Your task to perform on an android device: I'm in Pen Station, New York, right now to meet my friend Carlos, who is waiting for me at New Rochelle Station, New York. On November 22, seek trains from Pen Station, New York, to New Rochelle Station, New York, in the Omio app.
Image 0: 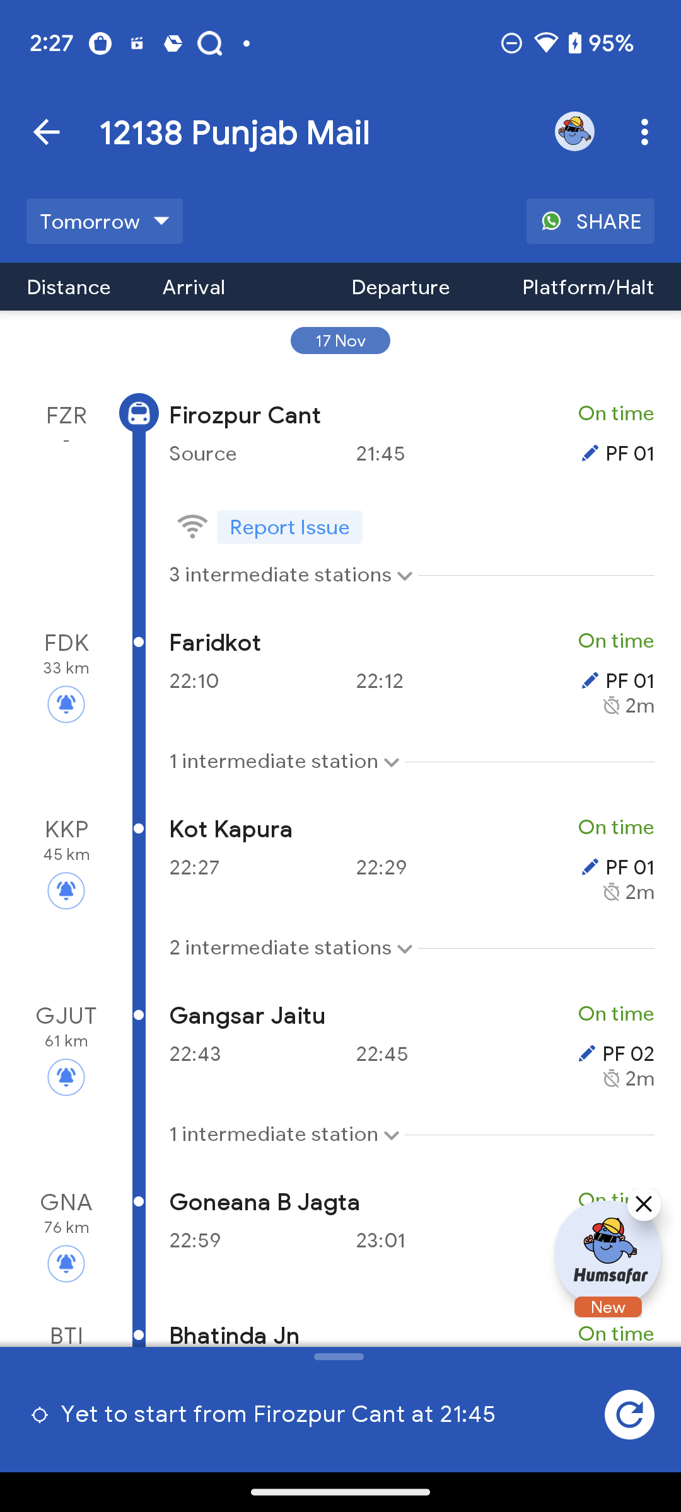
Open Omio App
Step 0: open app "Omio"
Image 1: 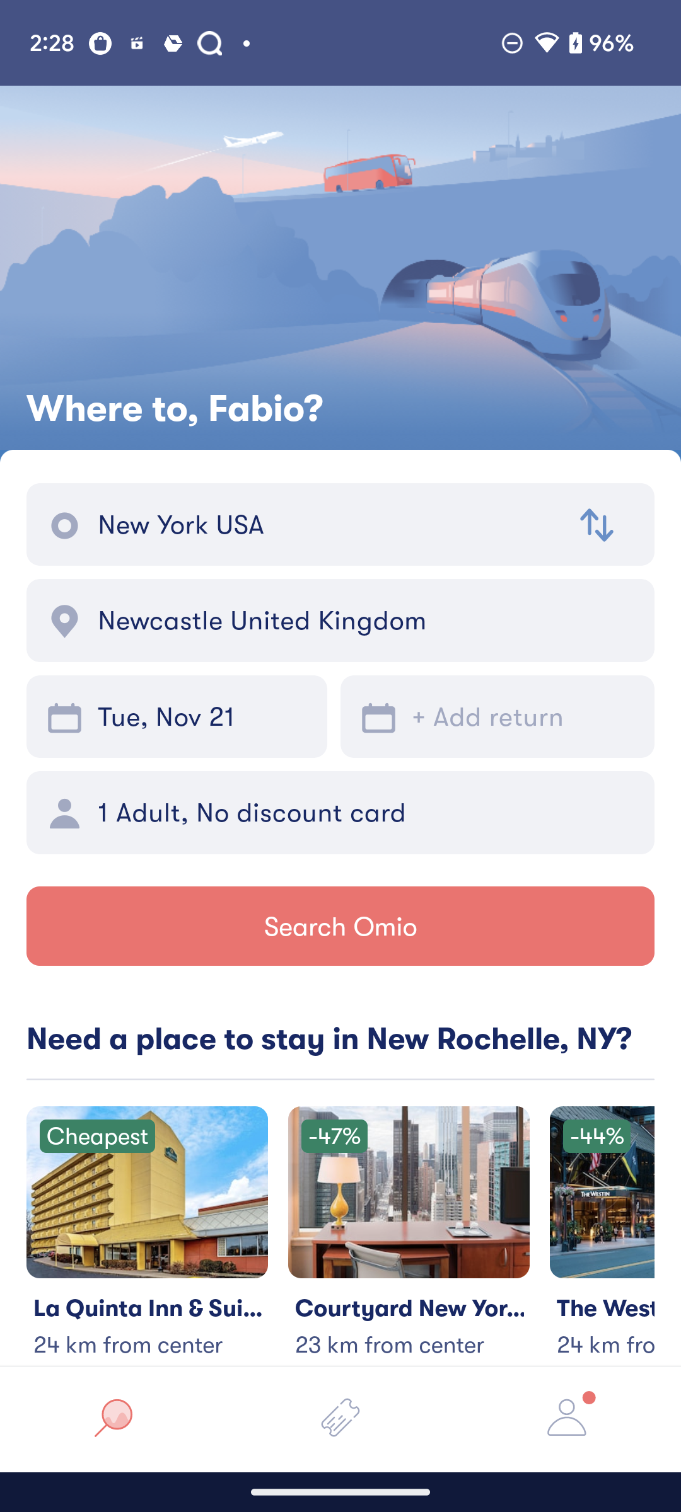
Click on From search bar
Step 1: click (327, 524)
Image 2: 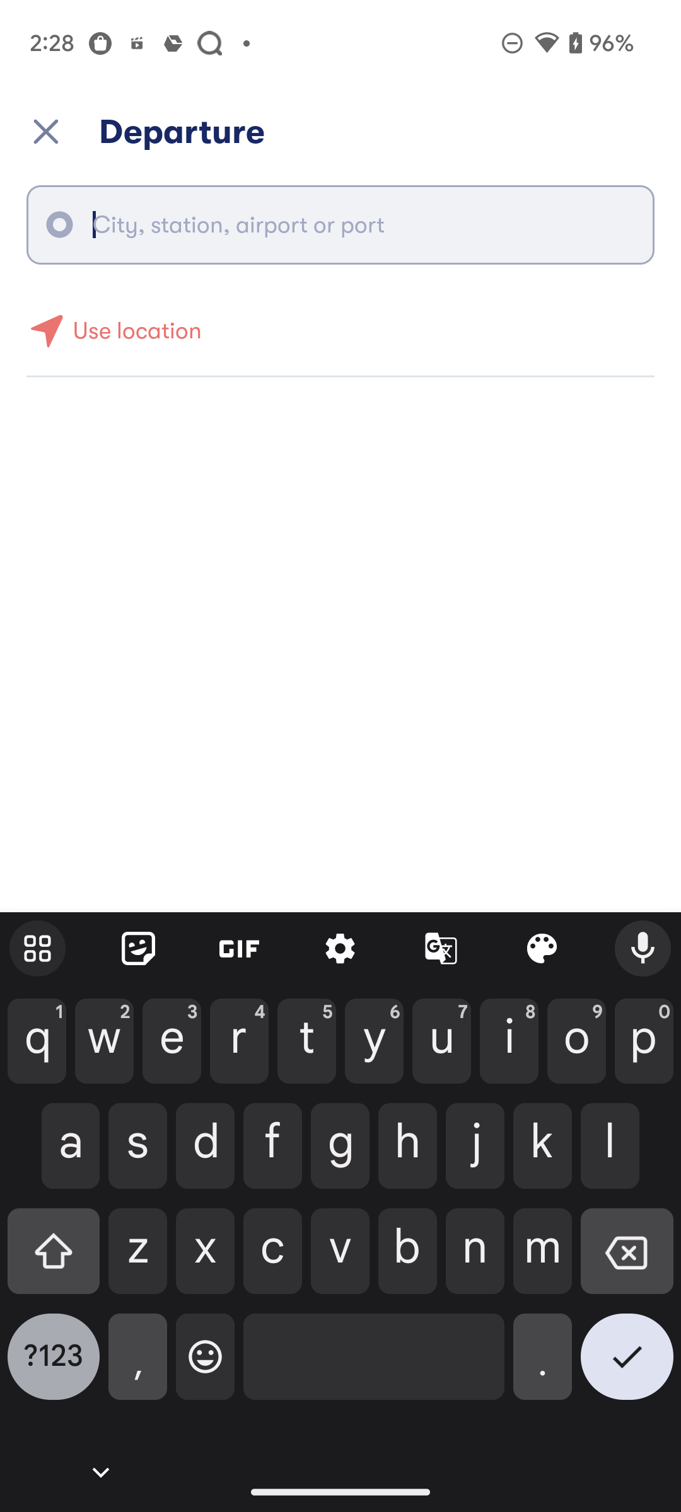
search for Pen Station
Step 2: type "Pen Station"
Image 3: 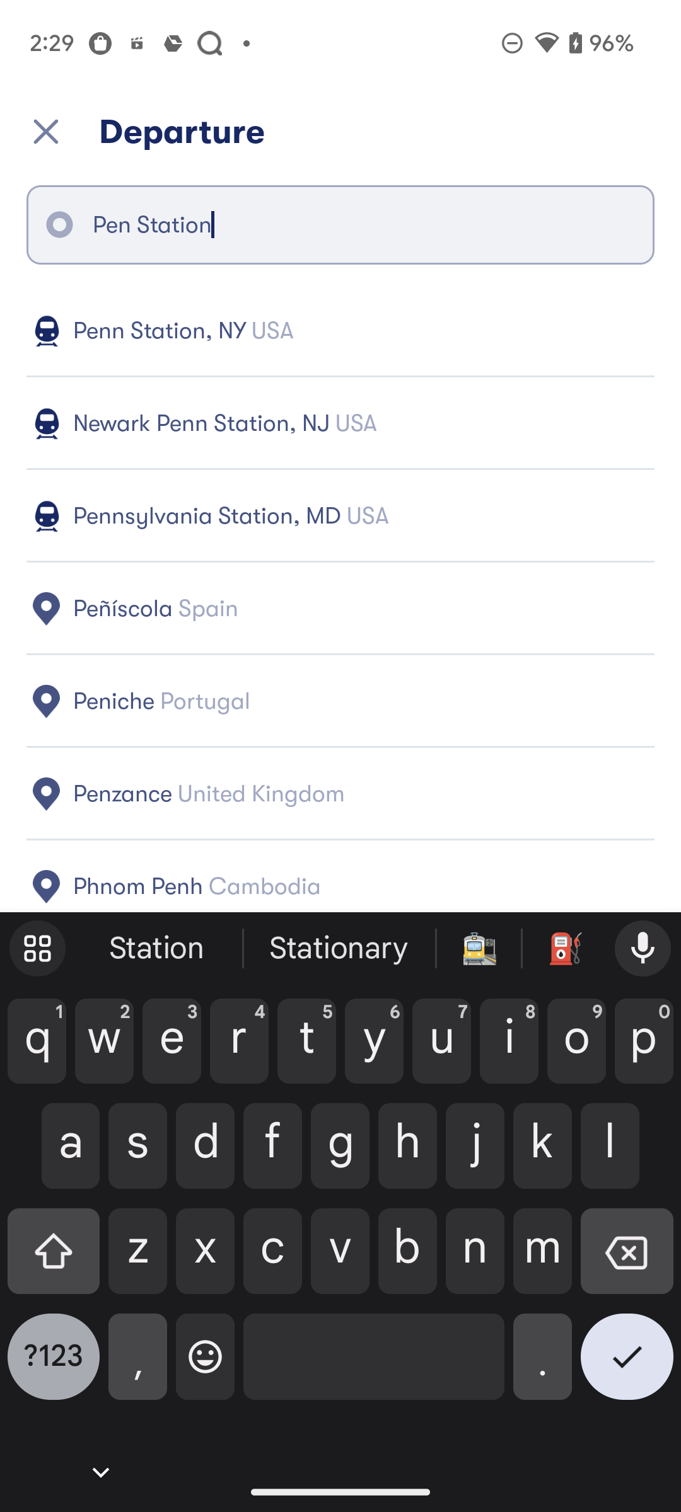
Click on the first suggestion
Step 3: click (152, 346)
Image 4: 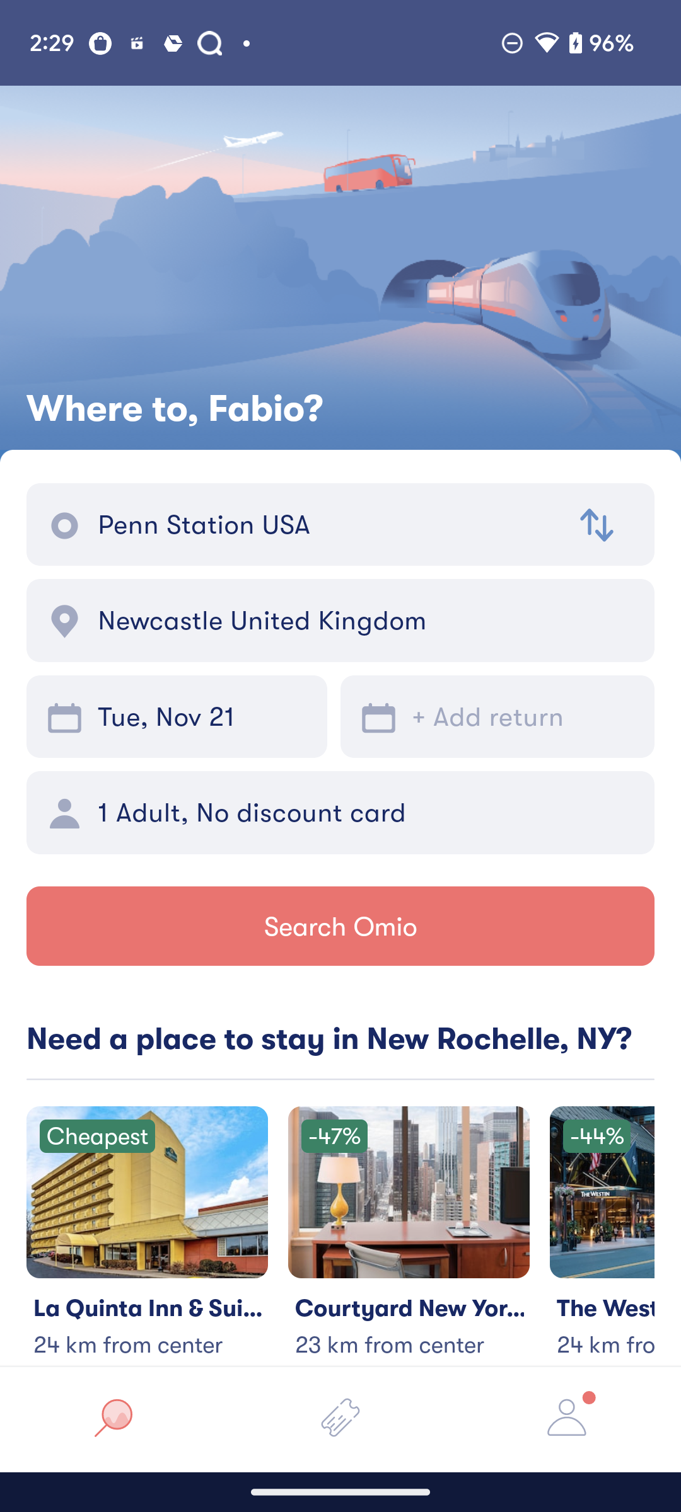
Click on the Arrival search bar
Step 4: click (366, 620)
Image 6: 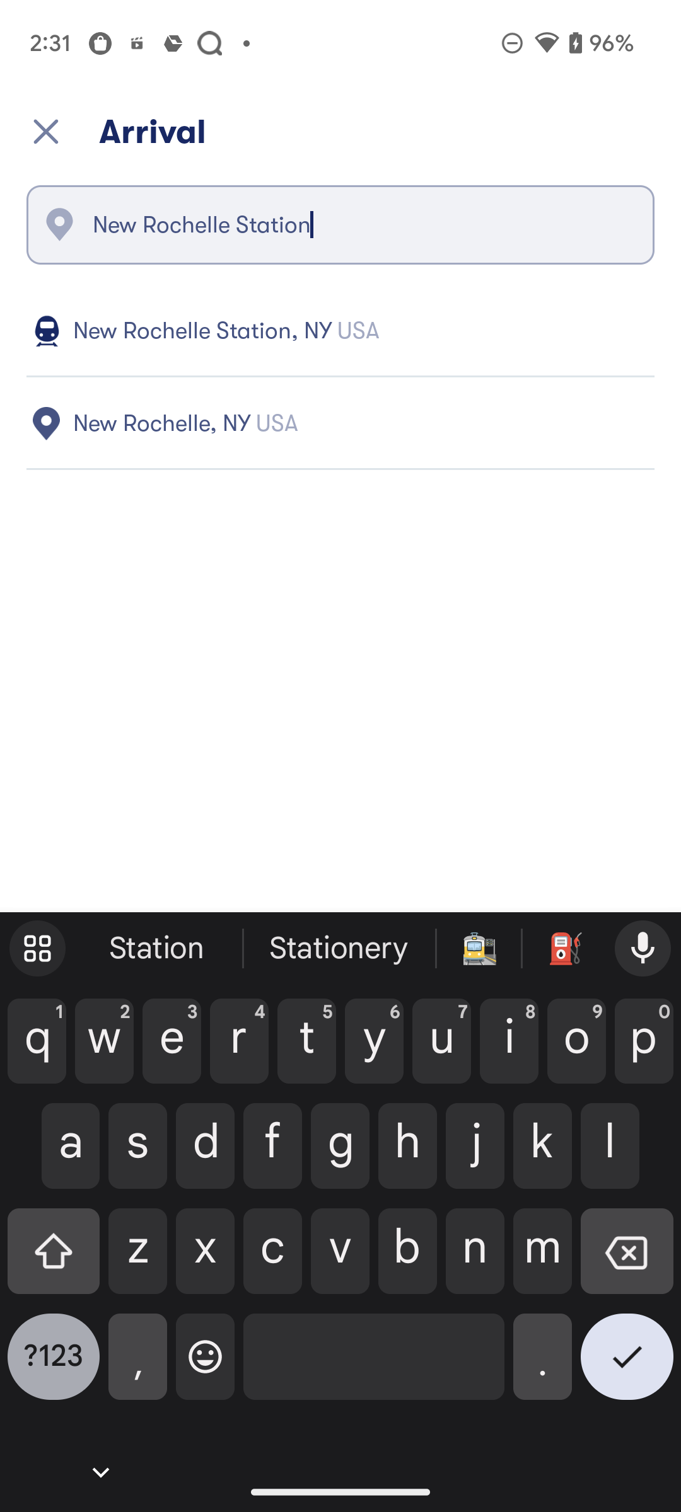
Click on the first suggestion
Step 6: click (360, 331)
Image 7: 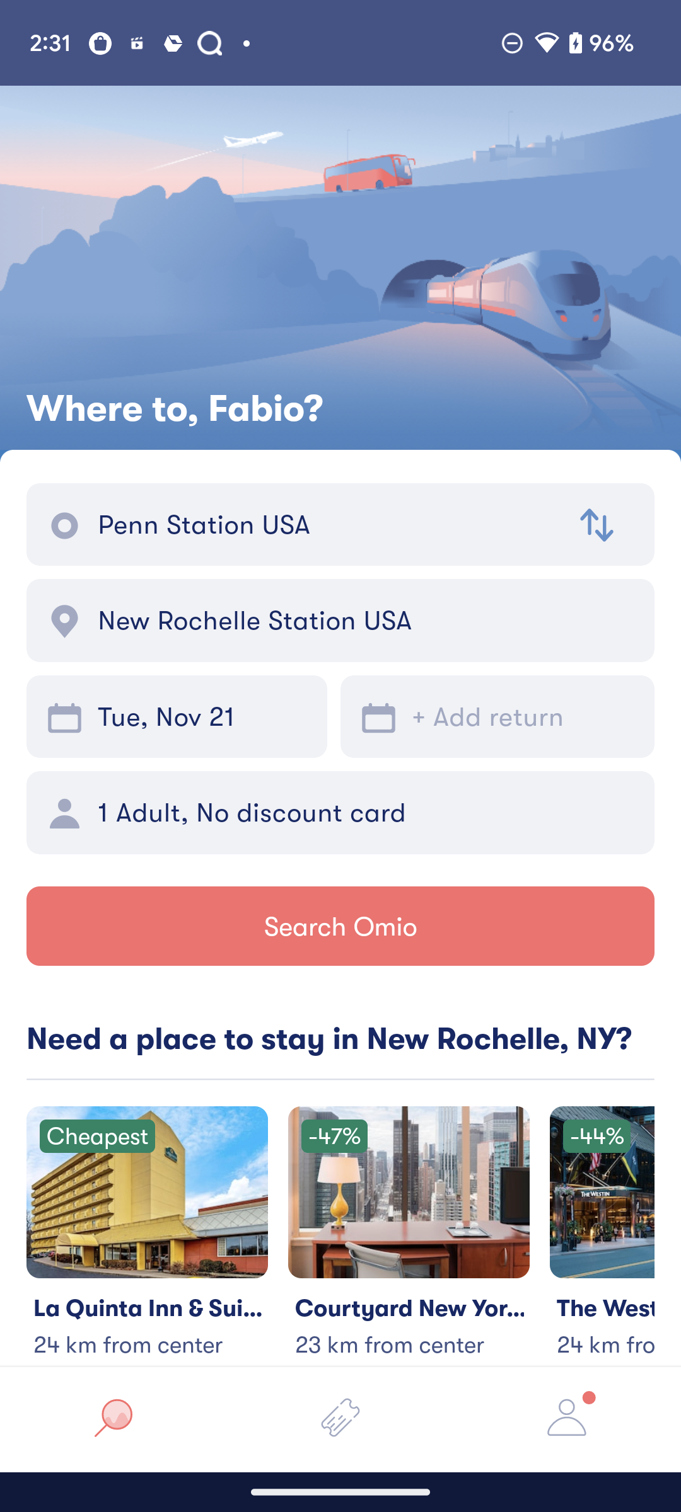
go to the date section
Step 7: click (203, 716)
Image 8: 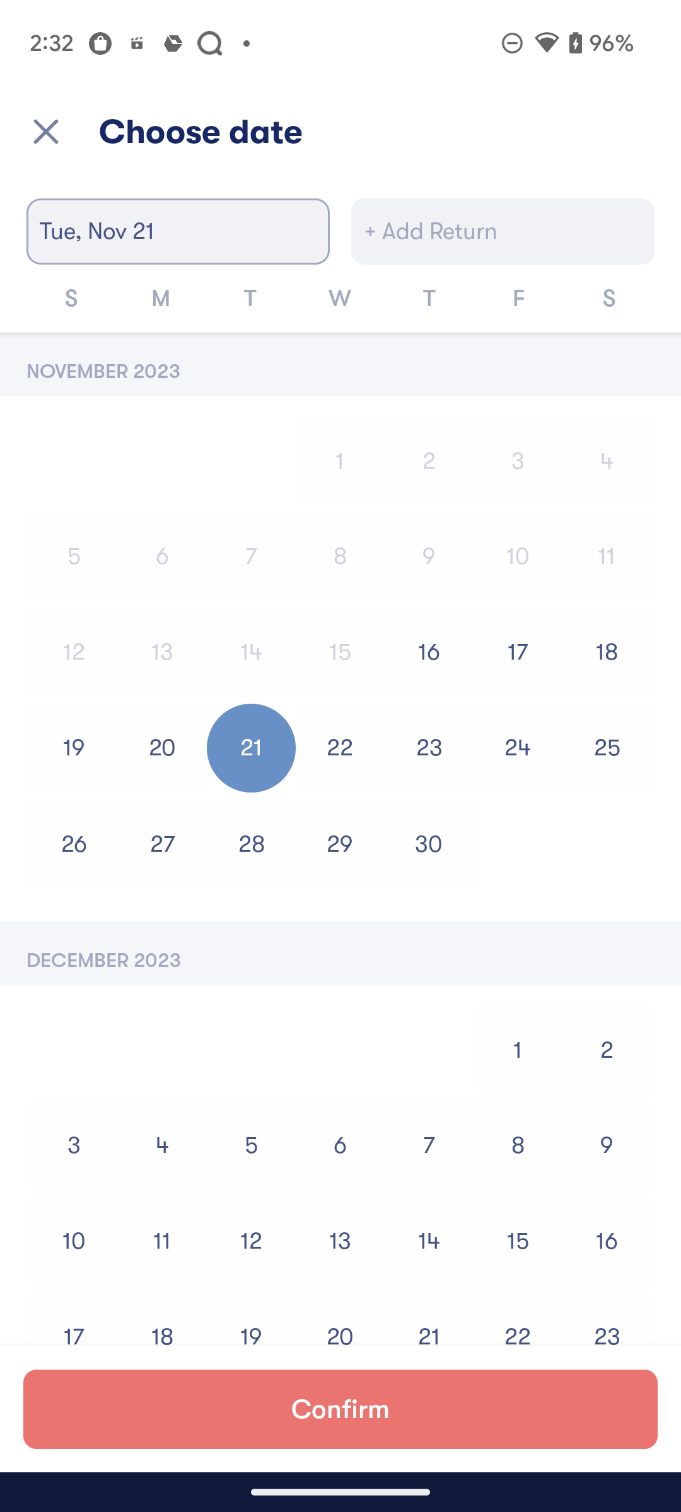
select date as November 22
Step 8: click (340, 748)
Image 9: 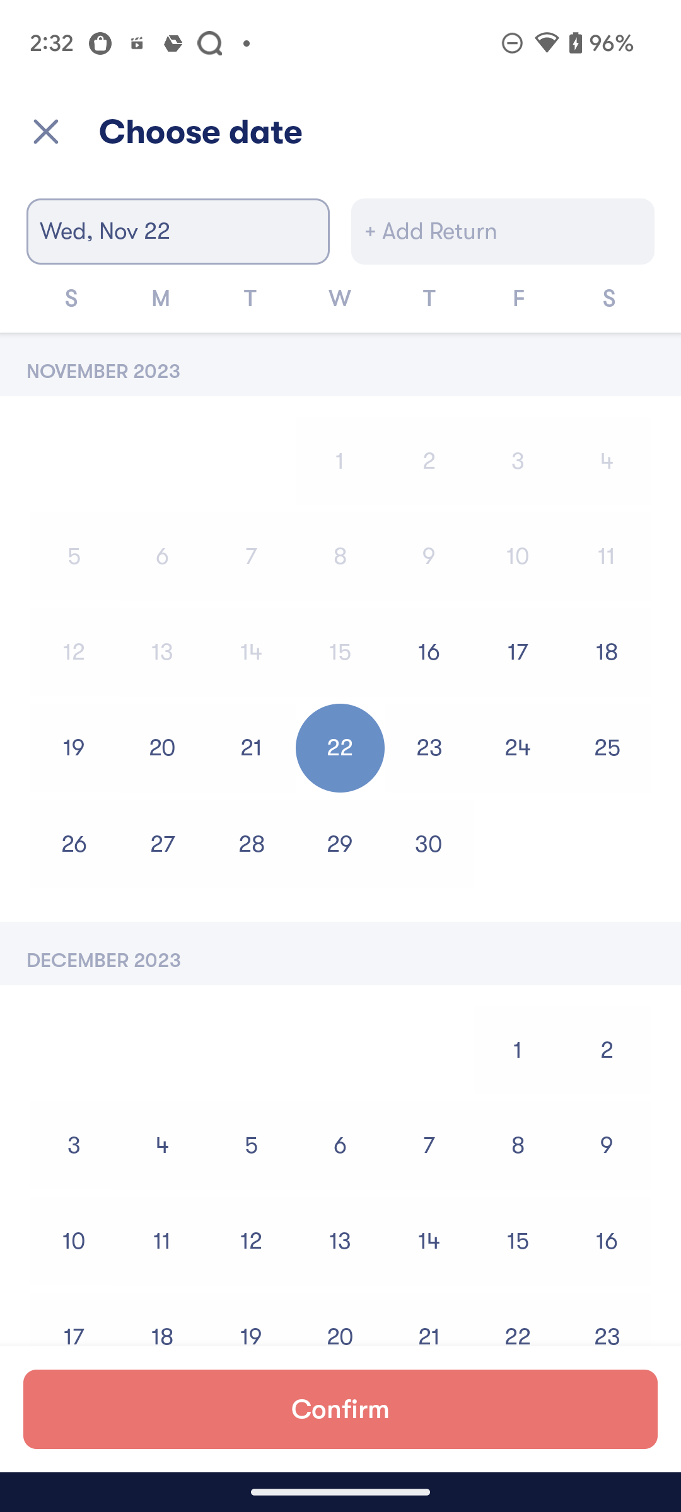
Click on Confirm at the bottom of the screen
Step 9: click (340, 1409)
Image 10: 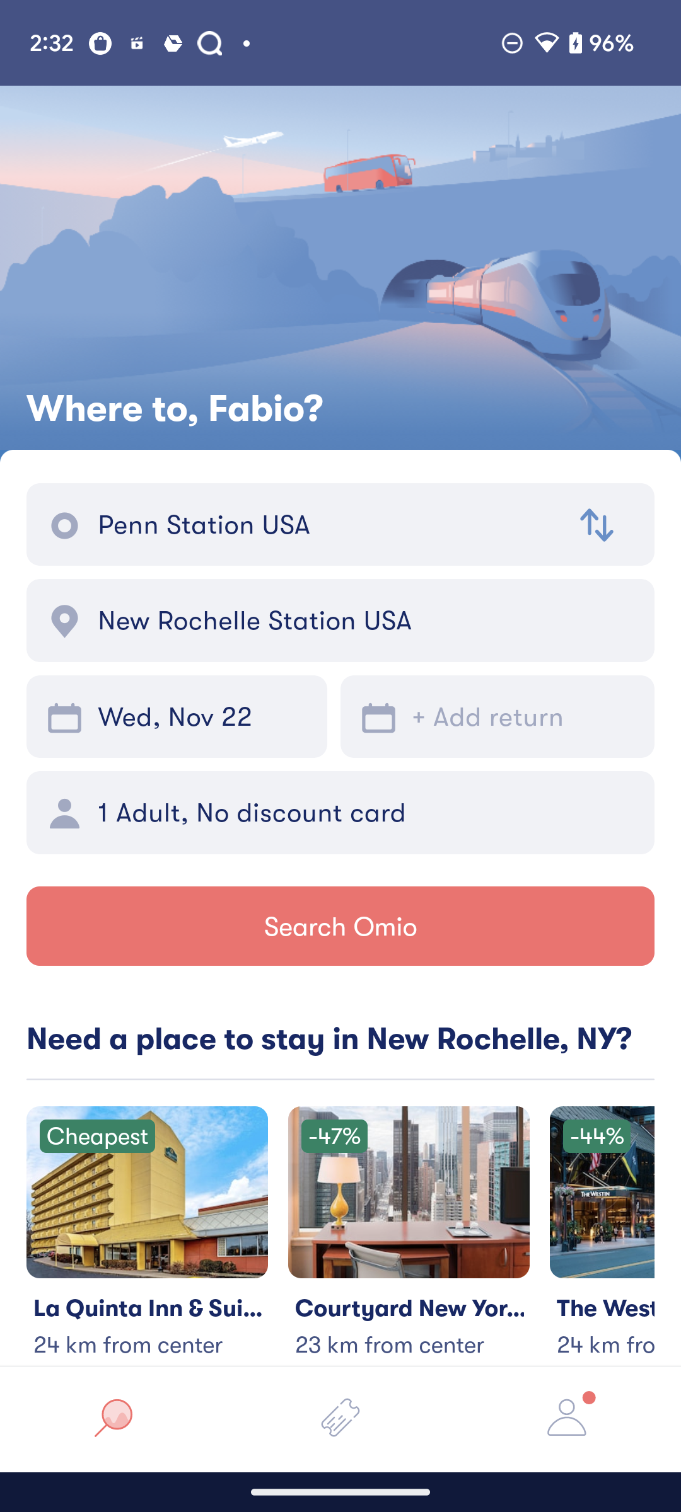
Click on Search Omio
Step 10: click (340, 926)
Image 11: 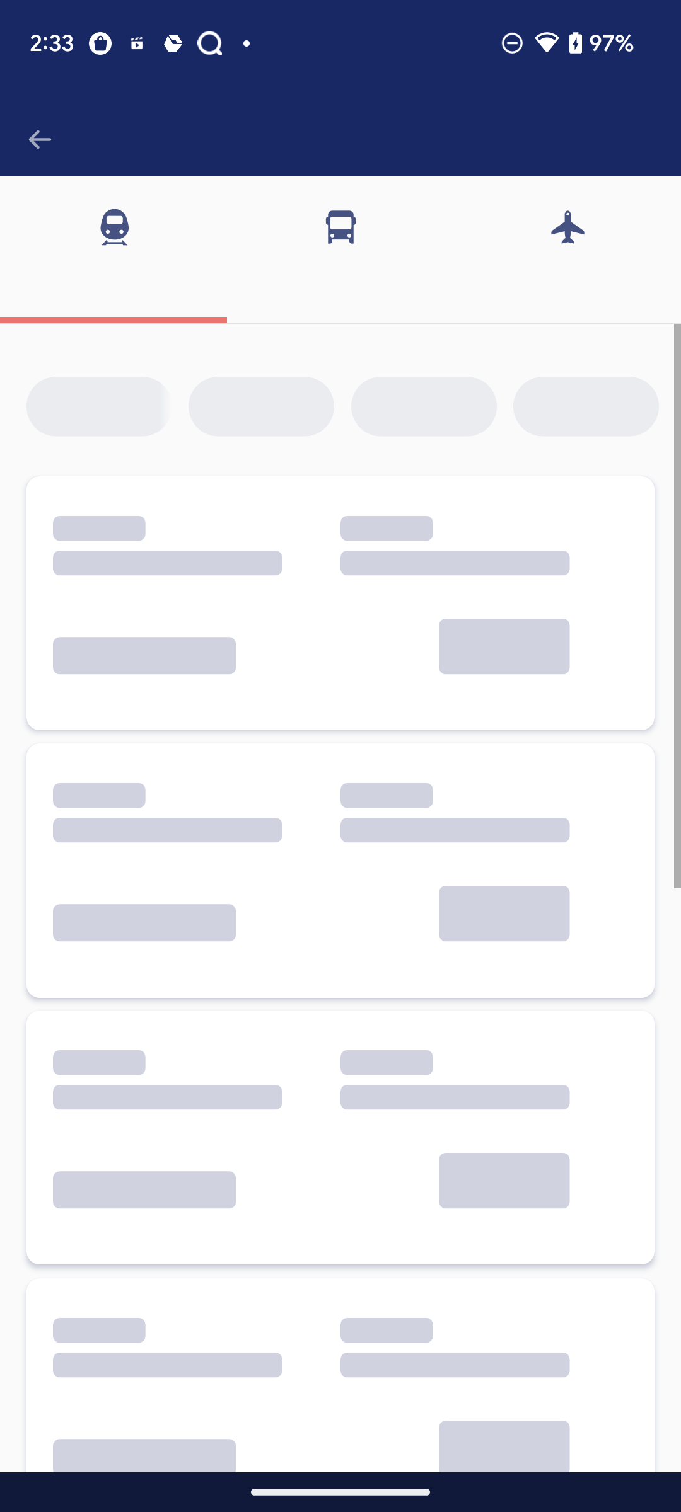
Click on Search Omio
Step 11: wait